Your task to perform on an android device: I want to see the toys available on the Jollee app for my son who is two years old.
Image 0: 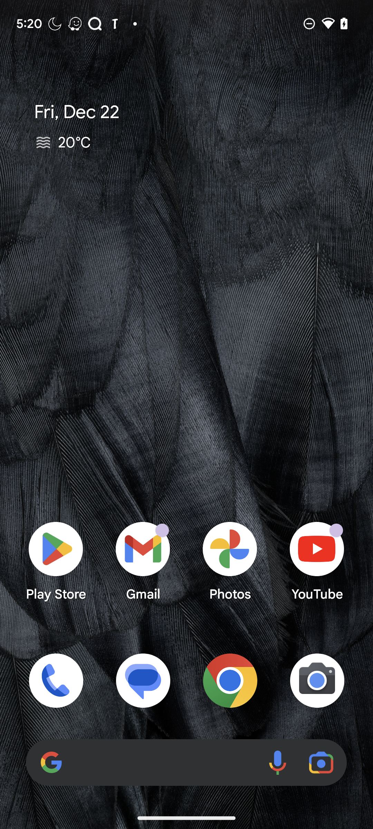
Open the Jollee app.
Step 0: open app "Jollee"
Image 1: 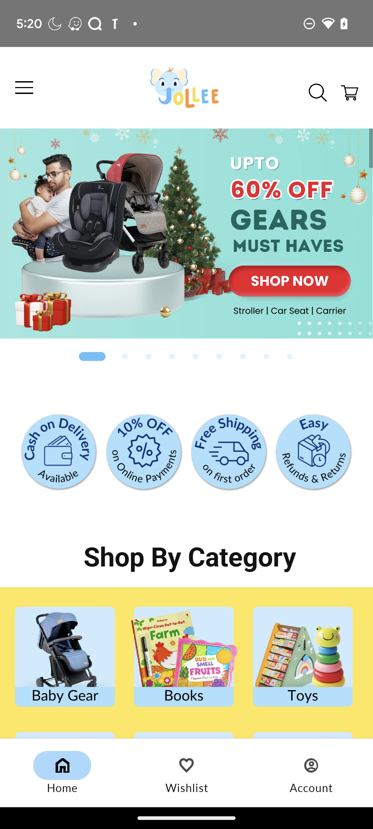
Click on the toys option.
Step 1: click (303, 656)